Your task to perform on an android device: Add the Superstar white Shoes to the wishlist in the Adidas app 
Image 0: 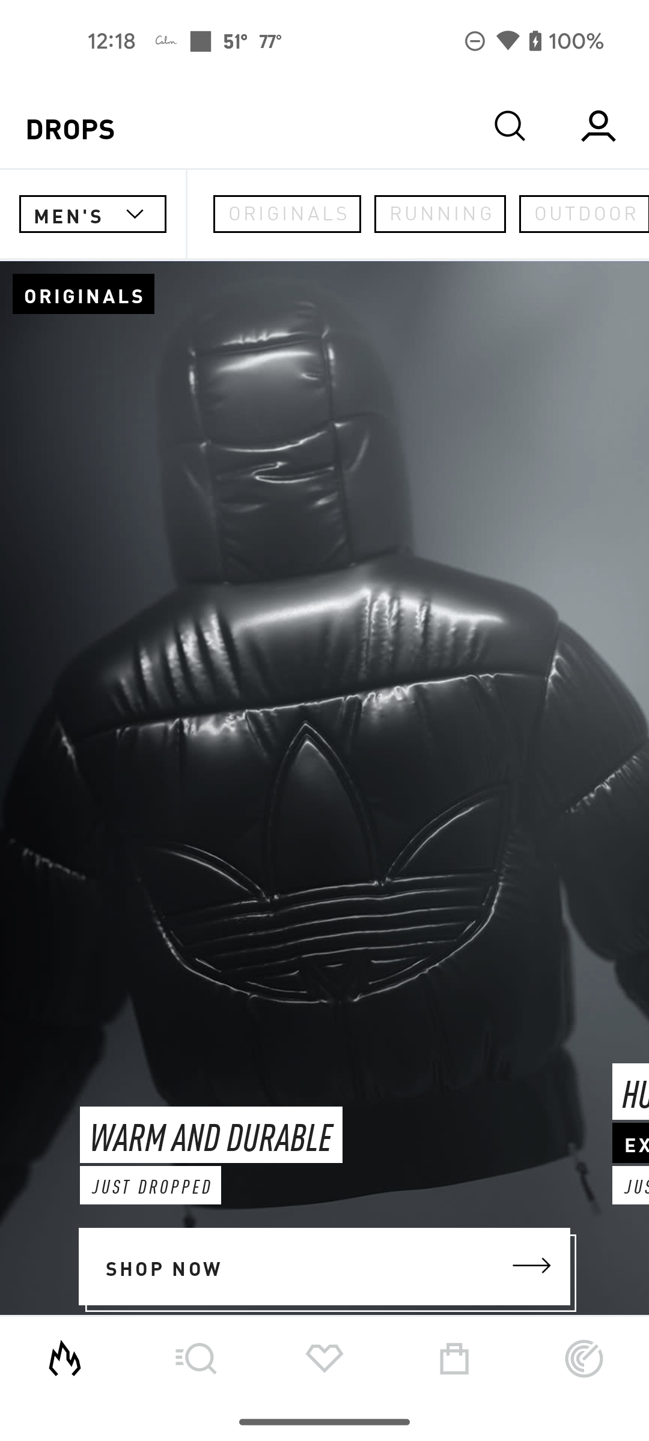
Superstar white Shoes to the wishlist 
Step 0: click (510, 125)
Image 1: 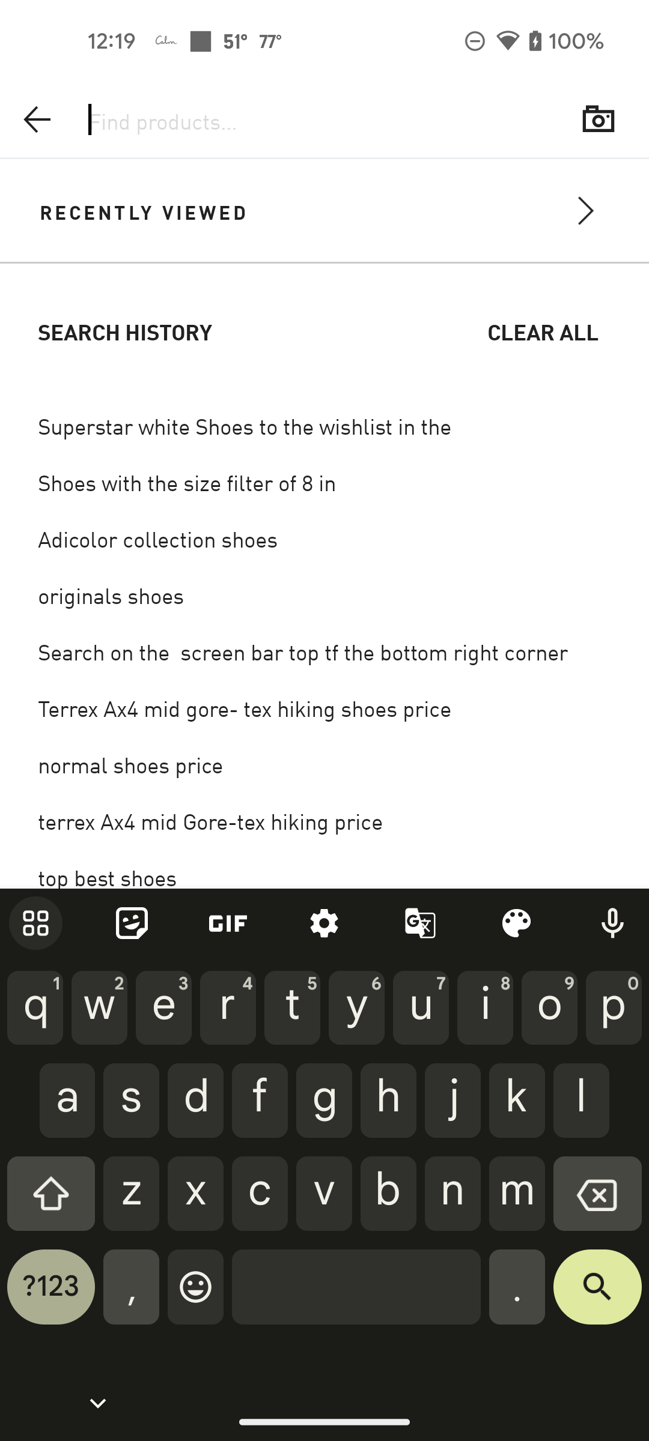
Superstar white Shoes 
Step 1: type " Superstar white Shoes "
Image 3: 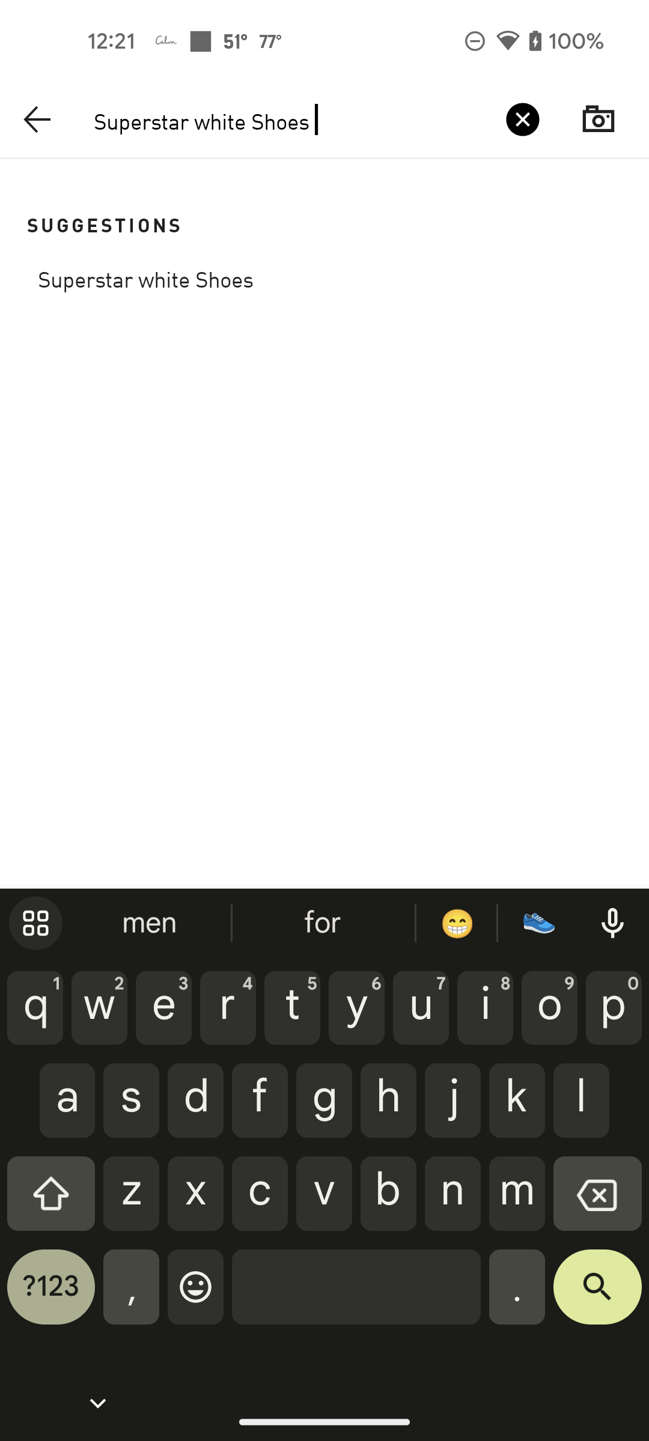
Click on the screen bar top of the bottom of right corner
Step 3: type " Superstar white Shoes "
Image 4: 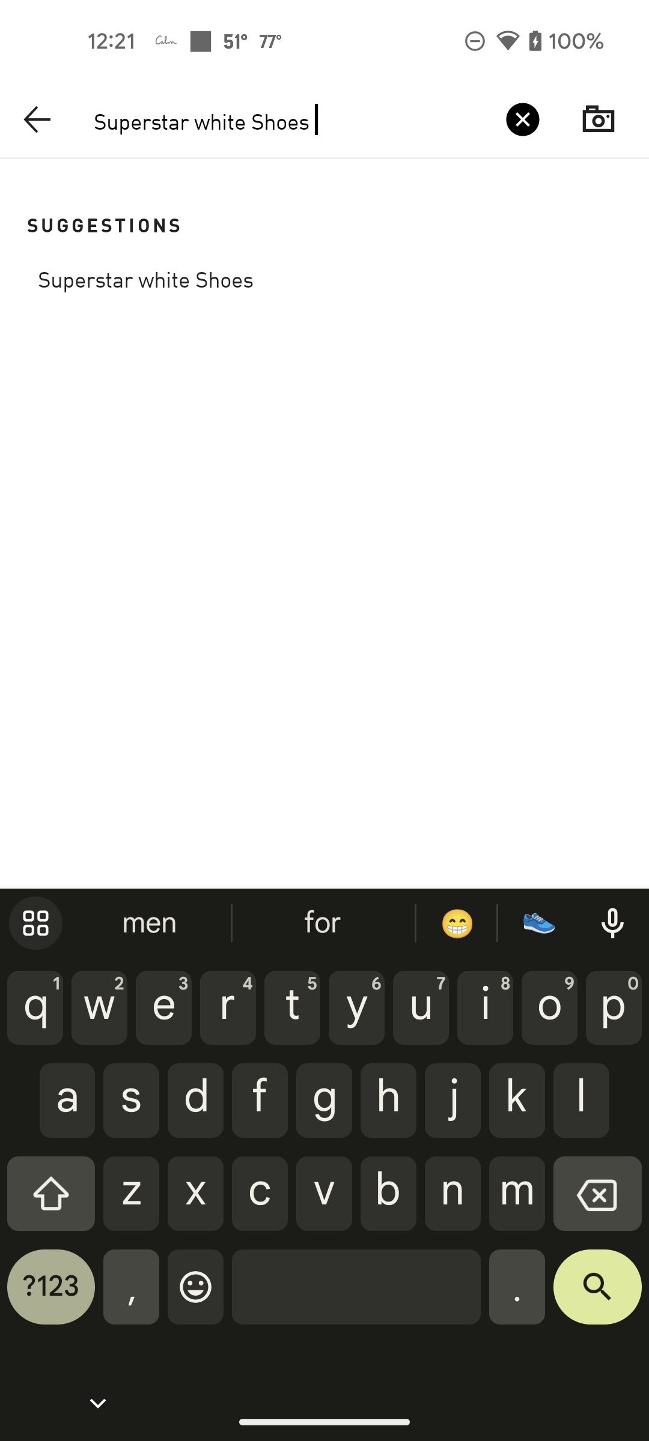
click on the screen bar top of the bottom right corner
Step 4: click (597, 1296)
Image 5: 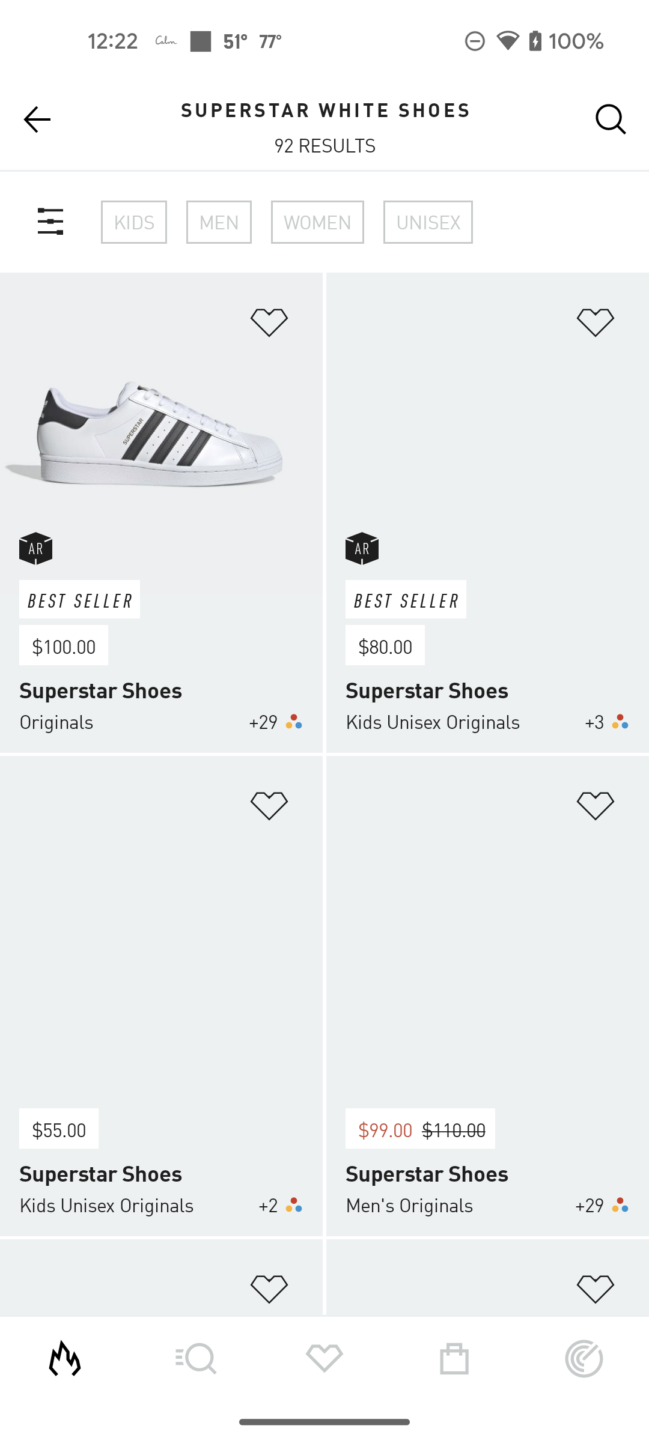
Add the Superstar white Shoes to the wishlist 
Step 5: click (269, 322)